Your task to perform on an android device: Search for my sons'contact in the drupe app; her contact is saved by the name son.
Image 0: 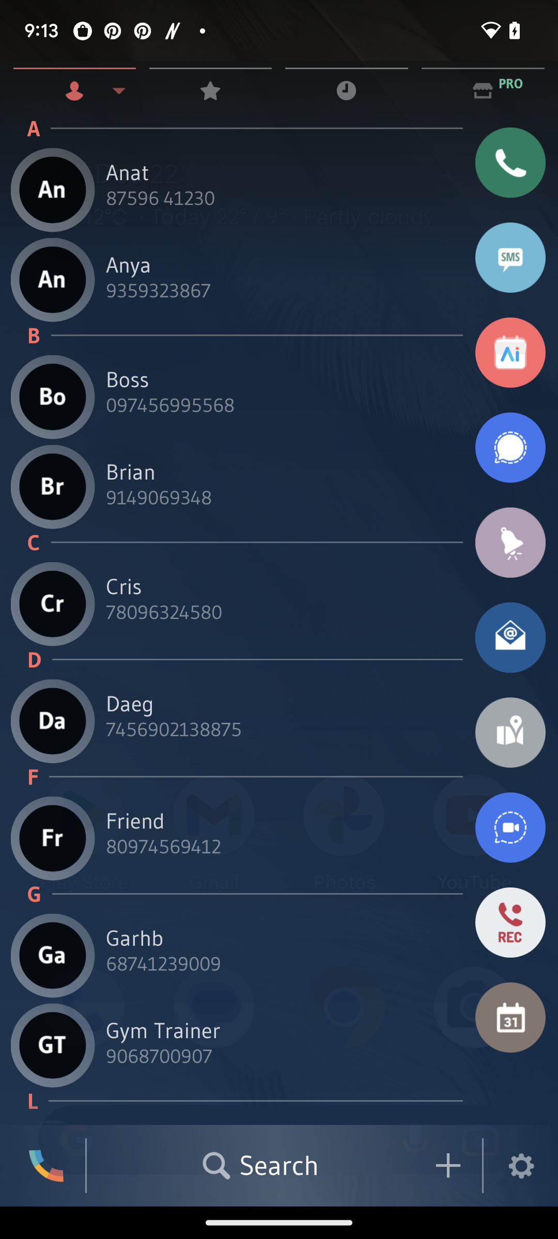
Click on the search bar.
Step 0: click (216, 1165)
Image 1: 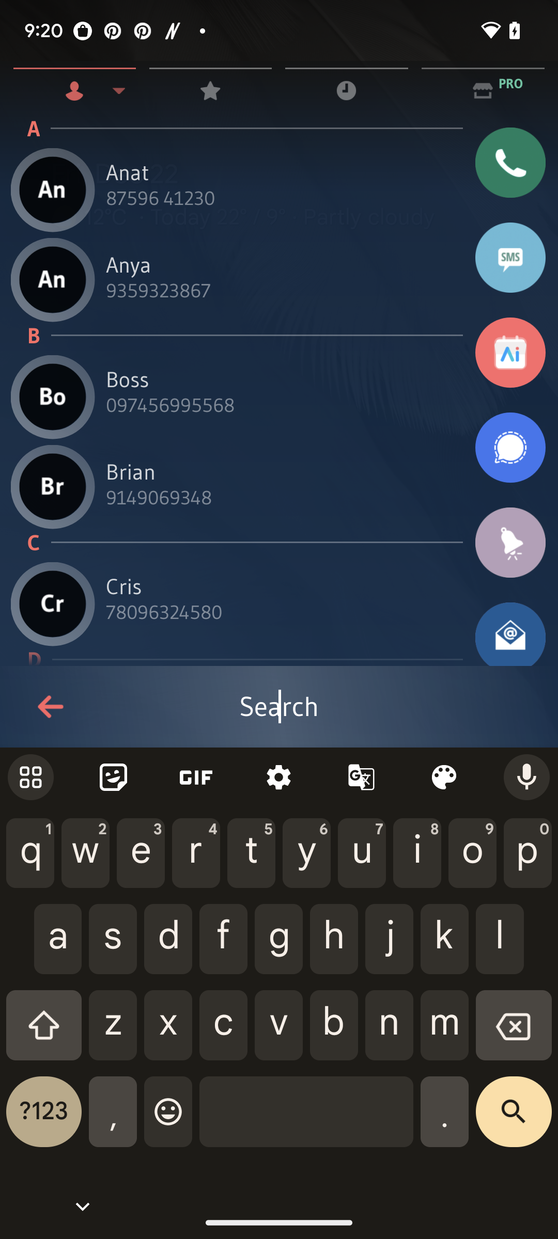
Enter the name of the person.
Step 1: type "Son"